Your task to perform on an android device: I want to play basketball for the  YMCA. Search for basketball shoes in the Nike app.
Image 0: 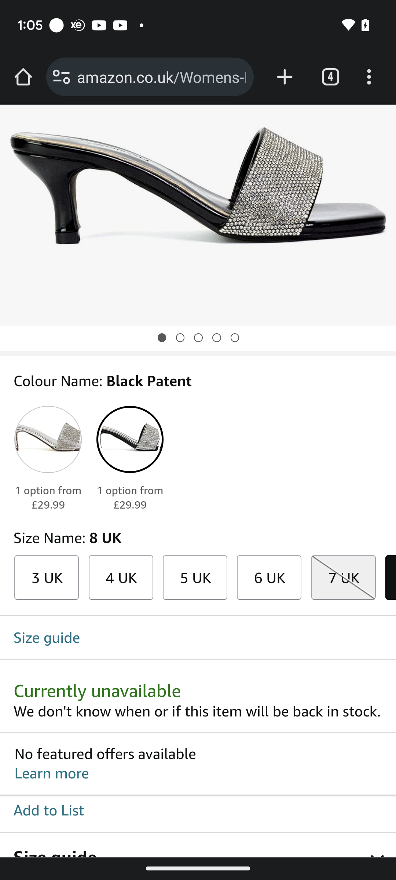
open nike app
Step 0: open app "Nike"
Image 1: 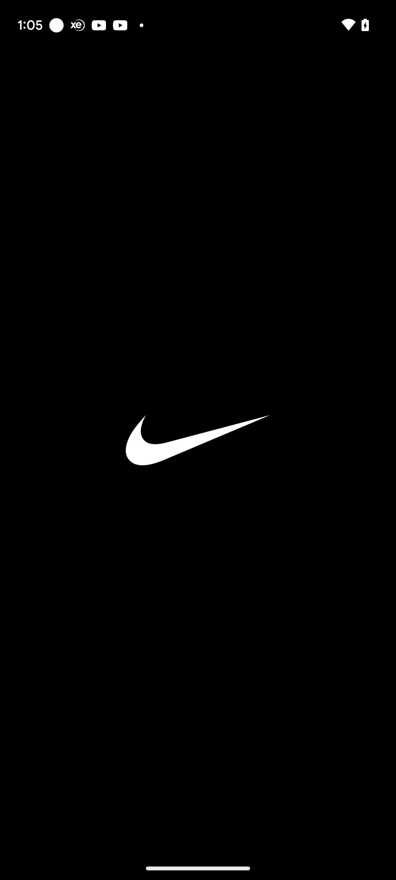
open nike app
Step 1: wait
Image 2: 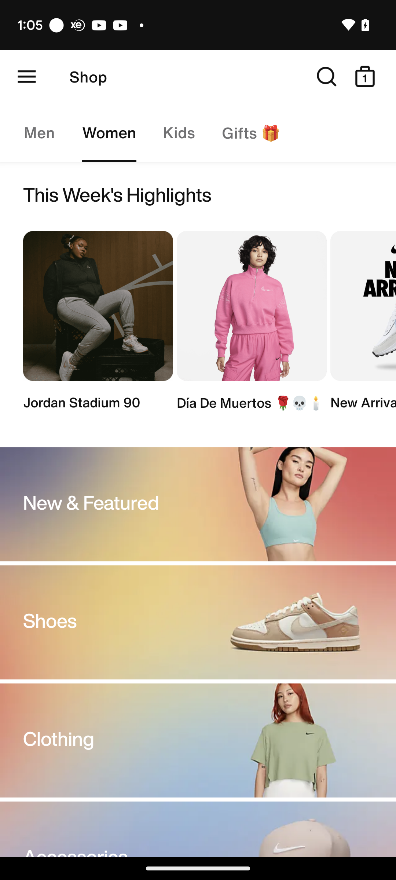
Click on the search icon at the top of the screen
Step 2: click (326, 76)
Image 3: 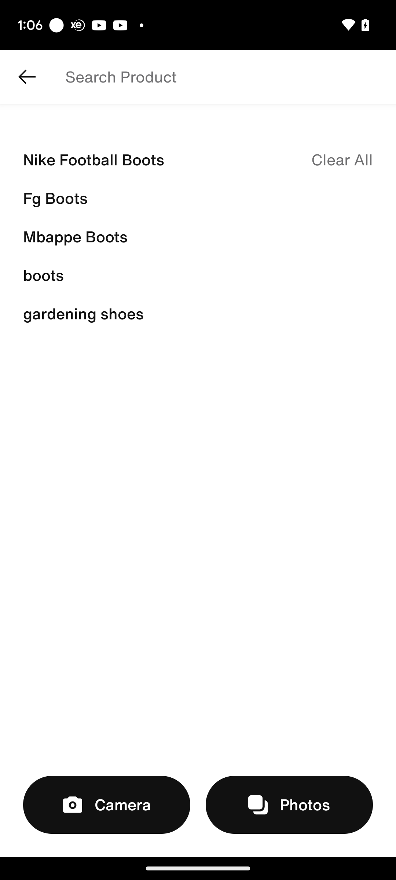
click on the searchbar 
Step 3: click (229, 77)
Image 4: 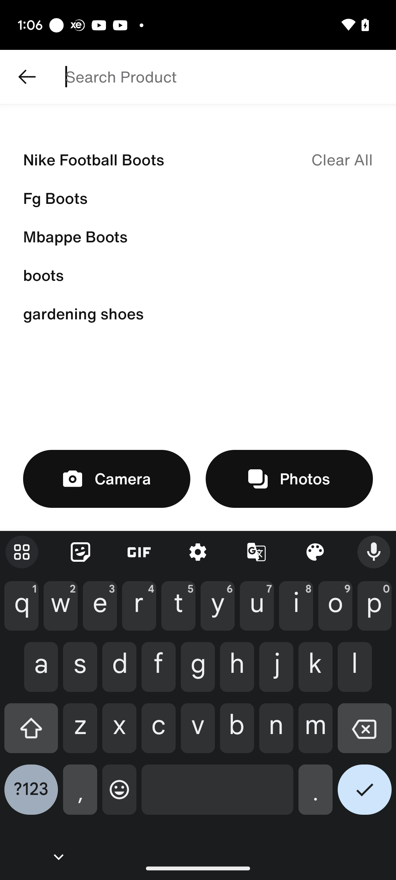
Enter basketball shoes in the search column
Step 4: type "Basketball shoes"